Your task to perform on an android device: I want to give a pair of running shoes to my friend. Search for running shoes in the Groupon app.
Image 0: 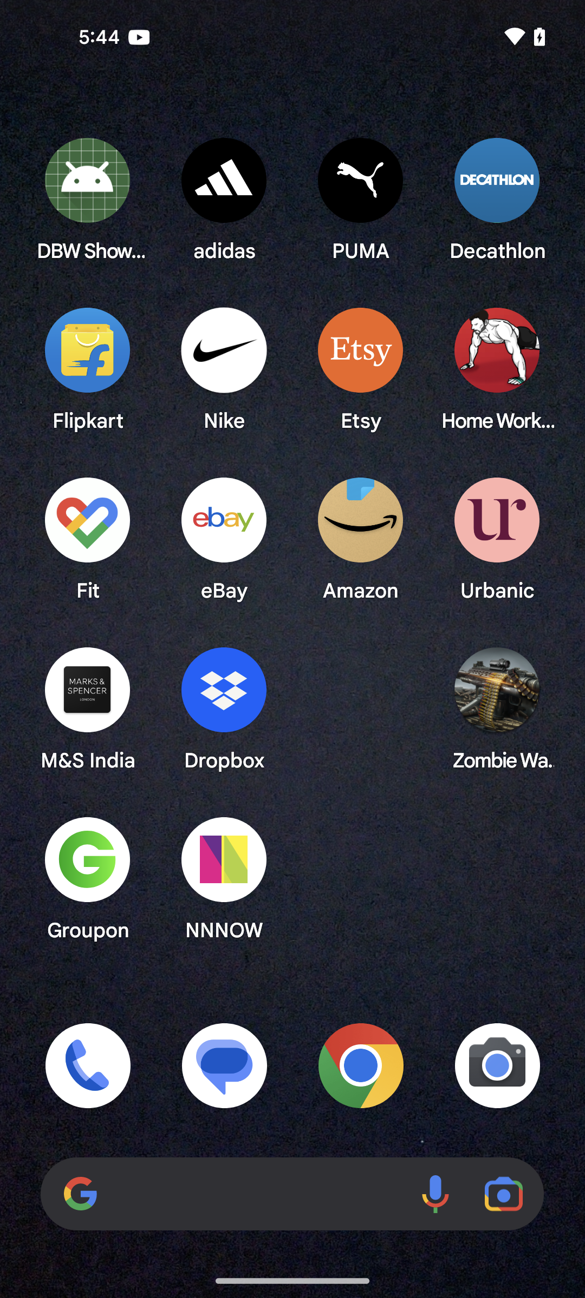
Open the Groupon app
Step 0: open app "Groupon"
Image 1: 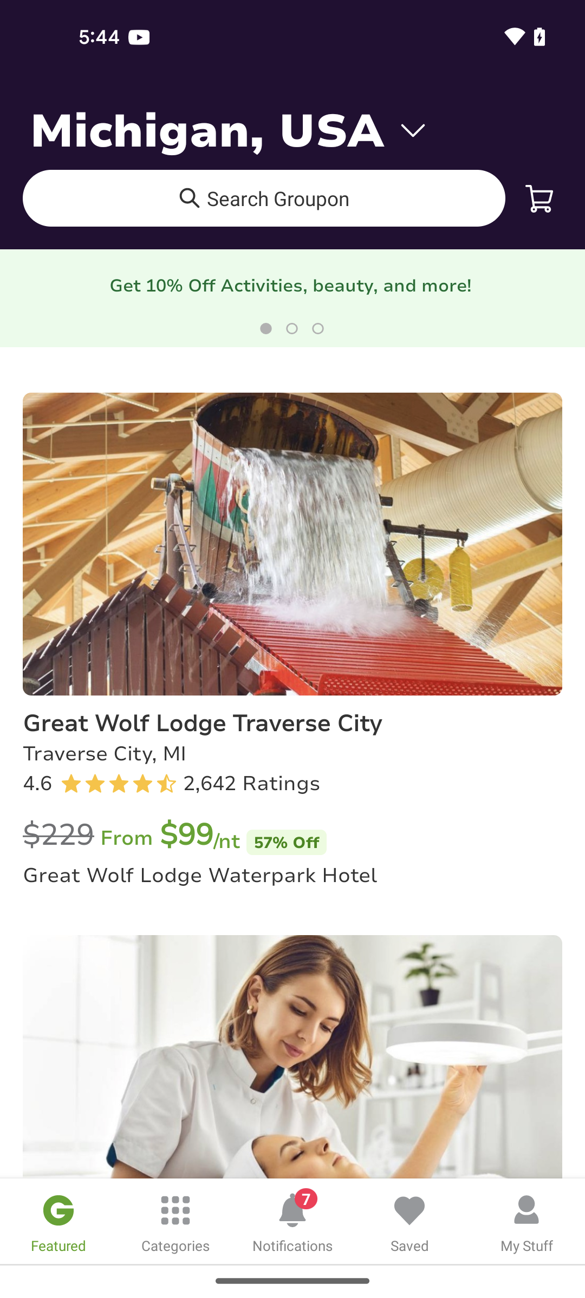
Go to the search bar at the top of the screen
Step 1: click (376, 191)
Image 2: 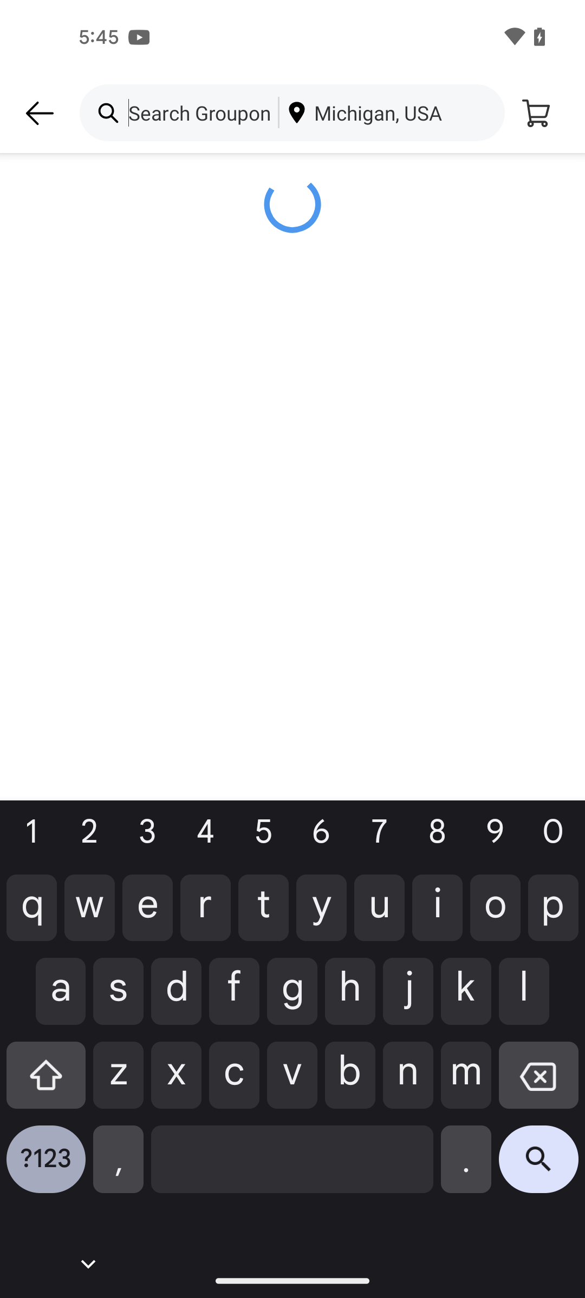
Go to the search bar at the top of the screen
Step 2: wait
Image 3: 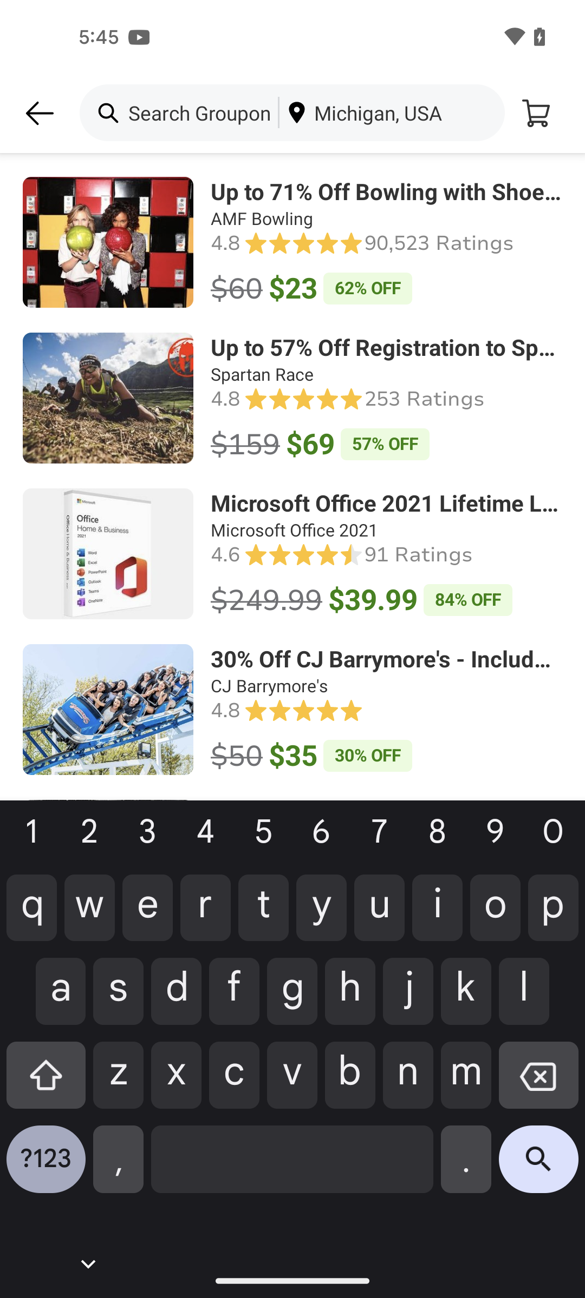
Type Running shoes in the Search bar
Step 3: type "Running shoes"
Image 4: 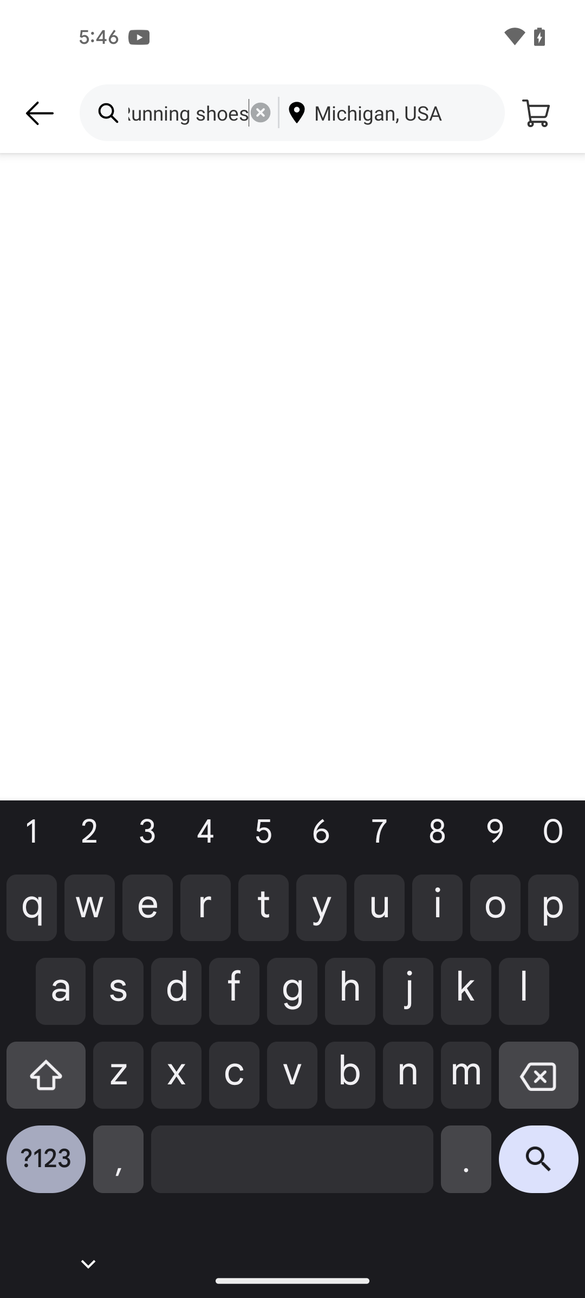
Type Running shoes in the Search bar
Step 4: wait
Image 5: 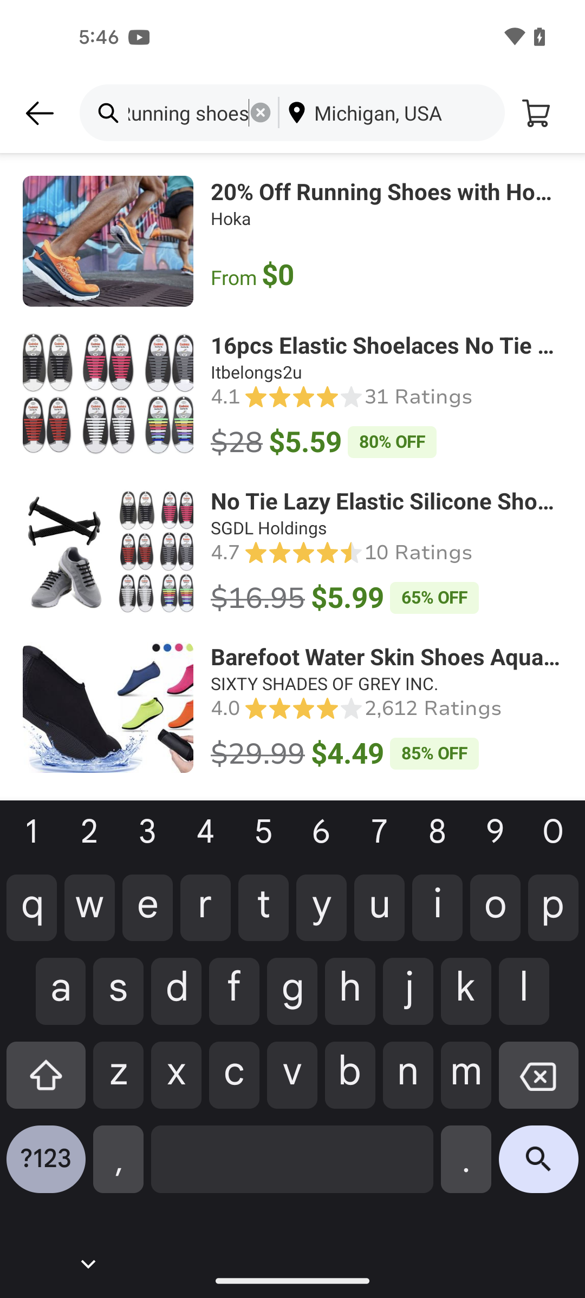
Click on the search bar at the bottom right corner of the keyboard
Step 5: click (538, 1167)
Image 6: 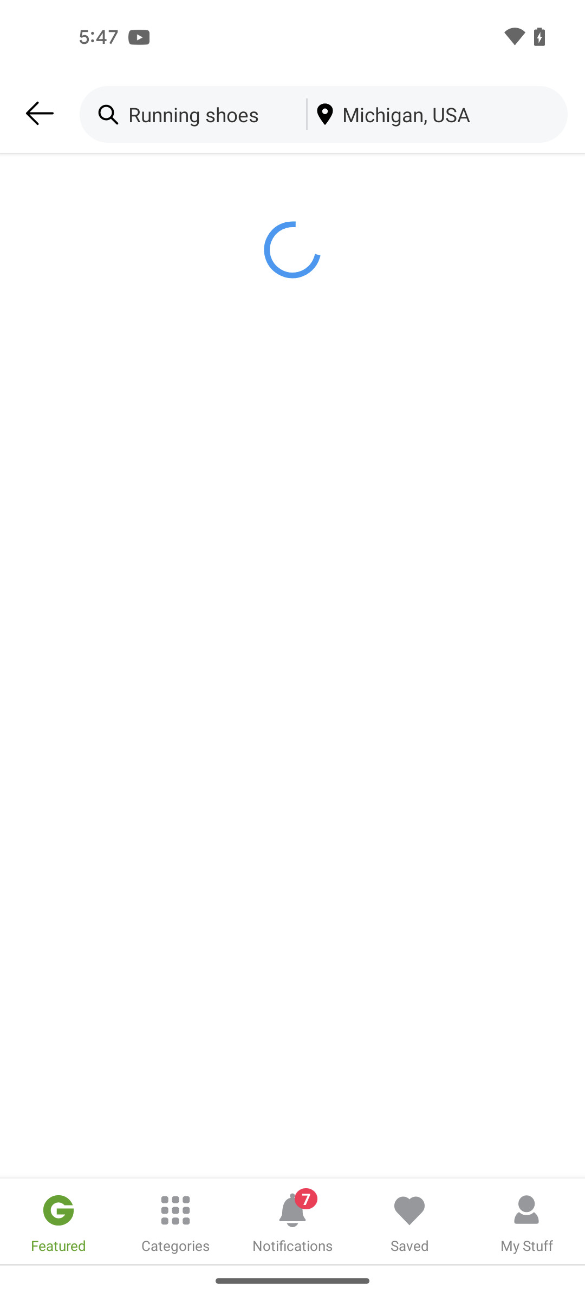
Click on the search bar at the bottom right corner of the keyboard
Step 6: wait